Your task to perform on an android device: I am all done with the recording, and it's time to share the recording file with Maria for the suggestion. Share the recording file with Maria.Rossi1993@gmail.com.
Image 0: 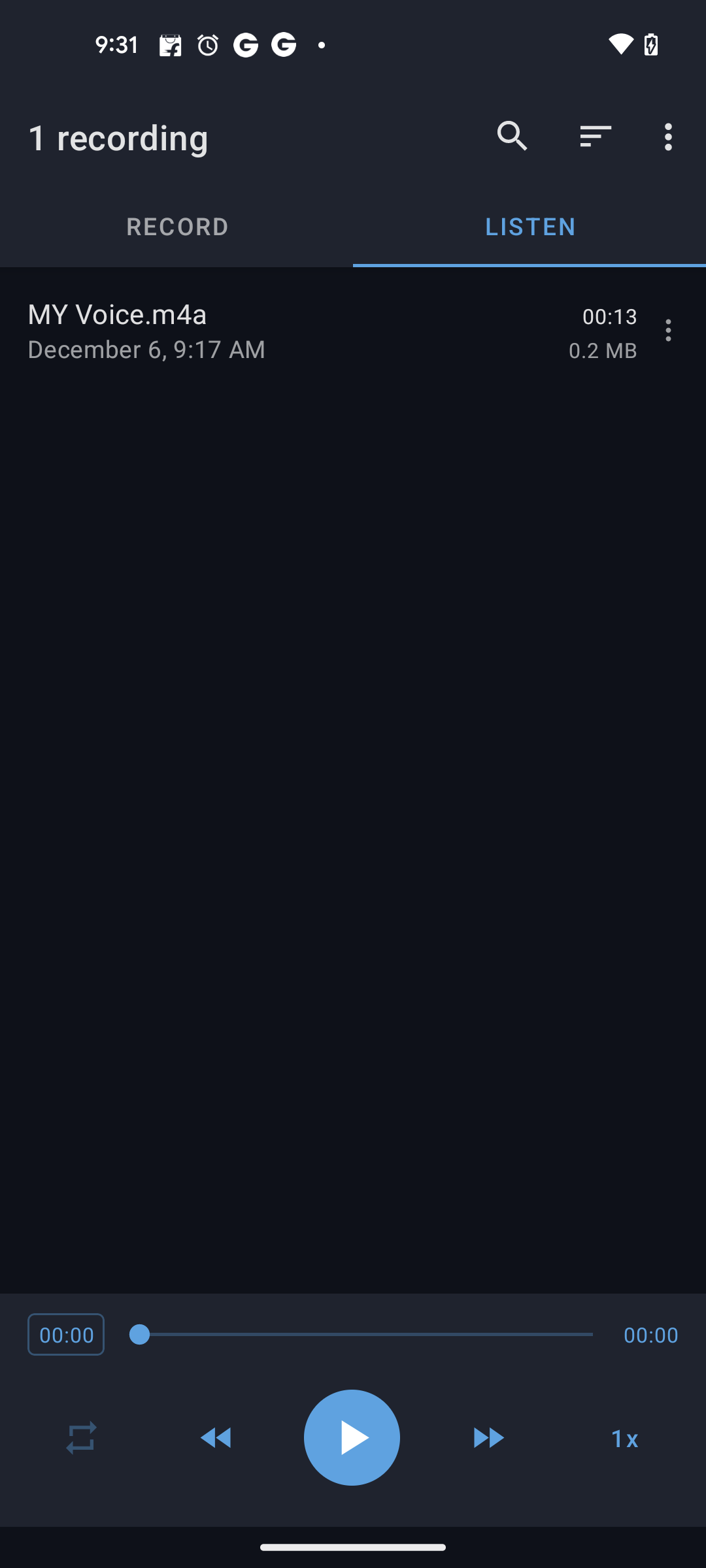
Click on the three dots more button next to My Voice file
Step 0: click (671, 330)
Image 1: 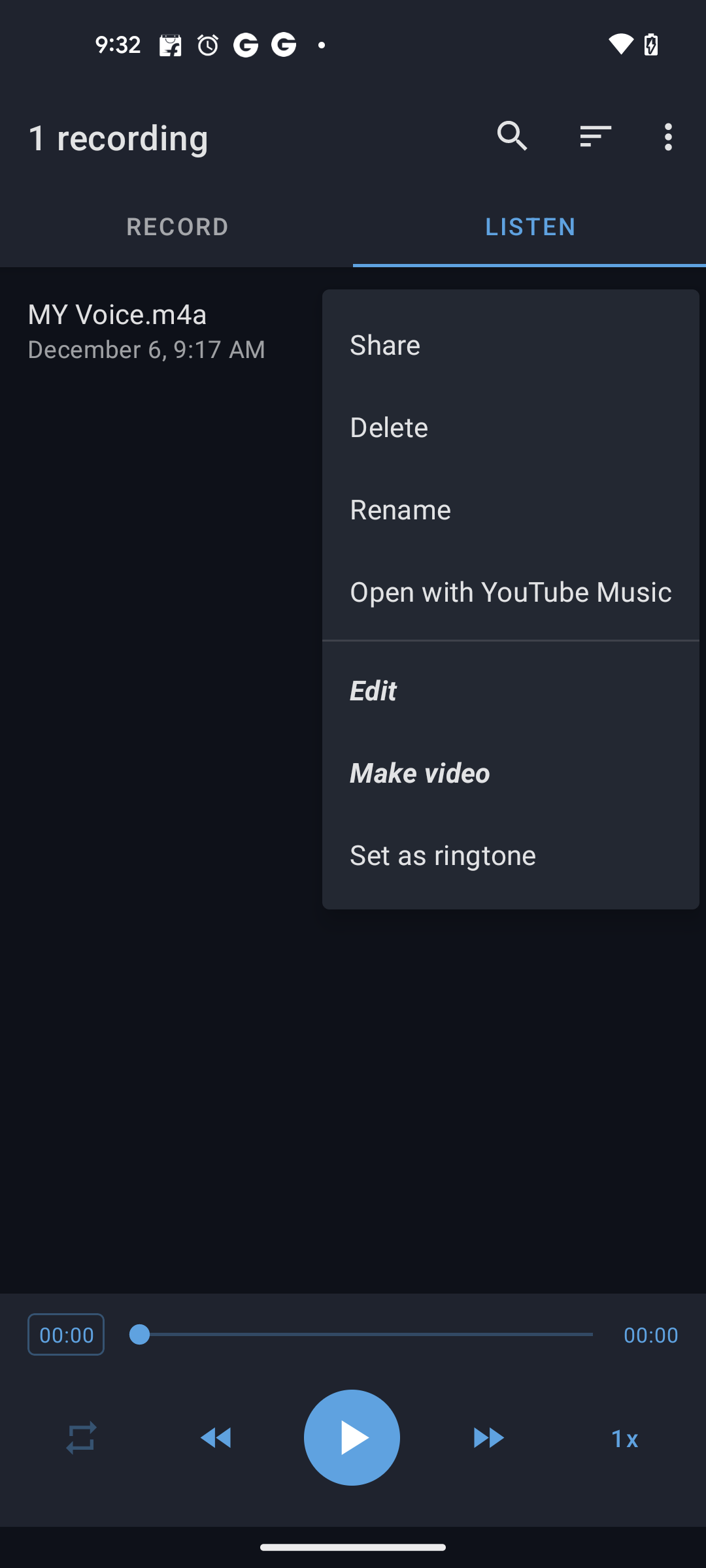
Click on the Share button 
Step 1: click (511, 344)
Image 2: 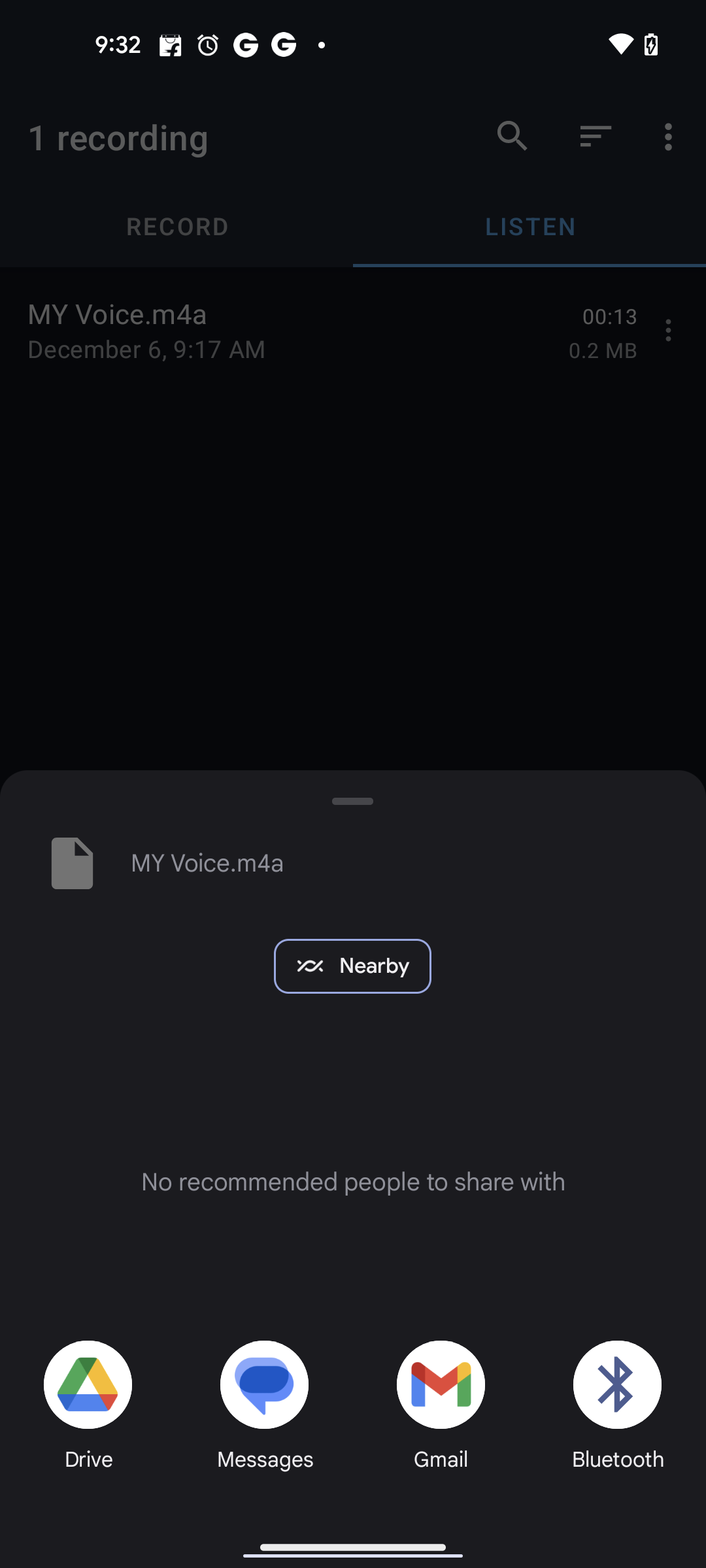
Select Gmail for Sharing the file
Step 2: click (441, 1387)
Image 3: 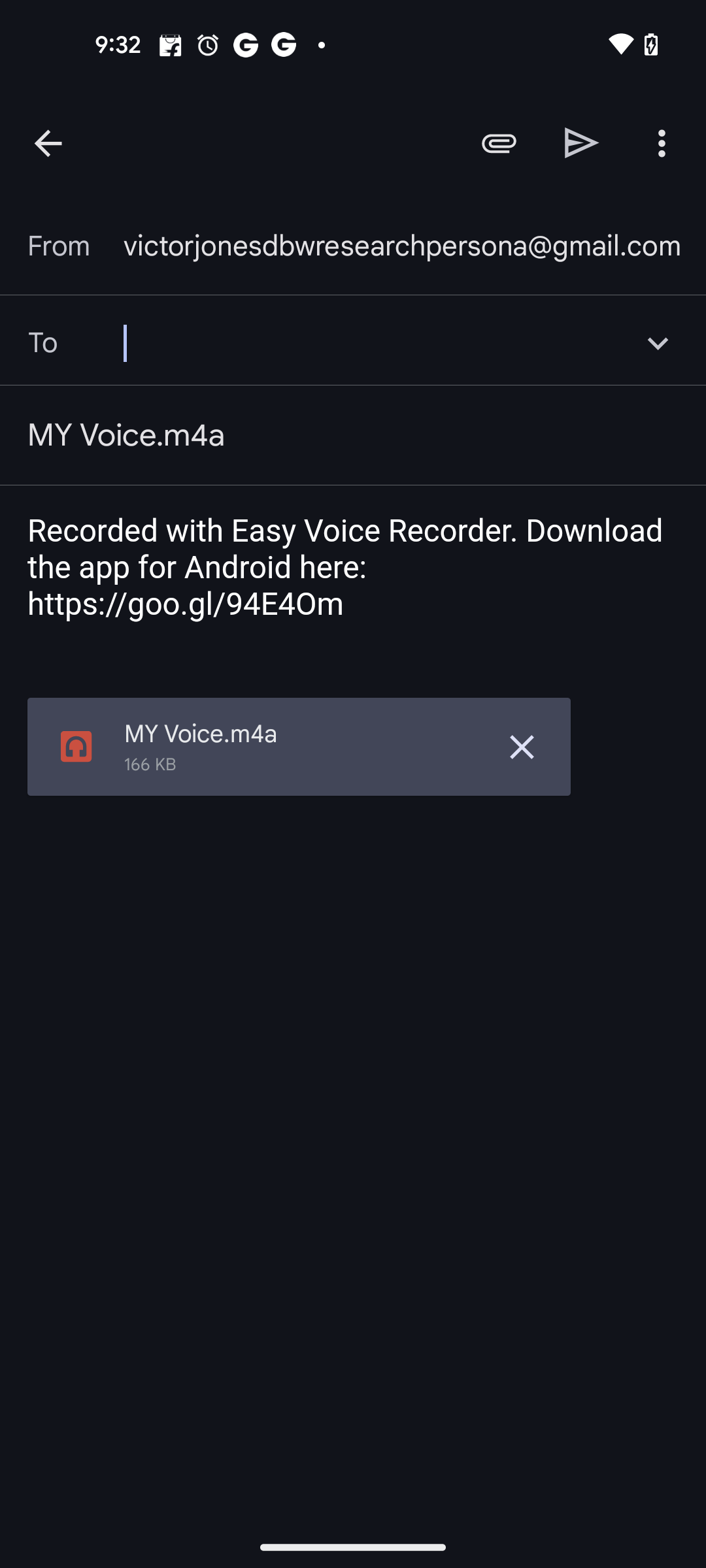
Type Maria.Rossi1993@gmail.com in the recipient mail id column
Step 3: type "Maria.Rossi1993@gmail.com"
Image 4: 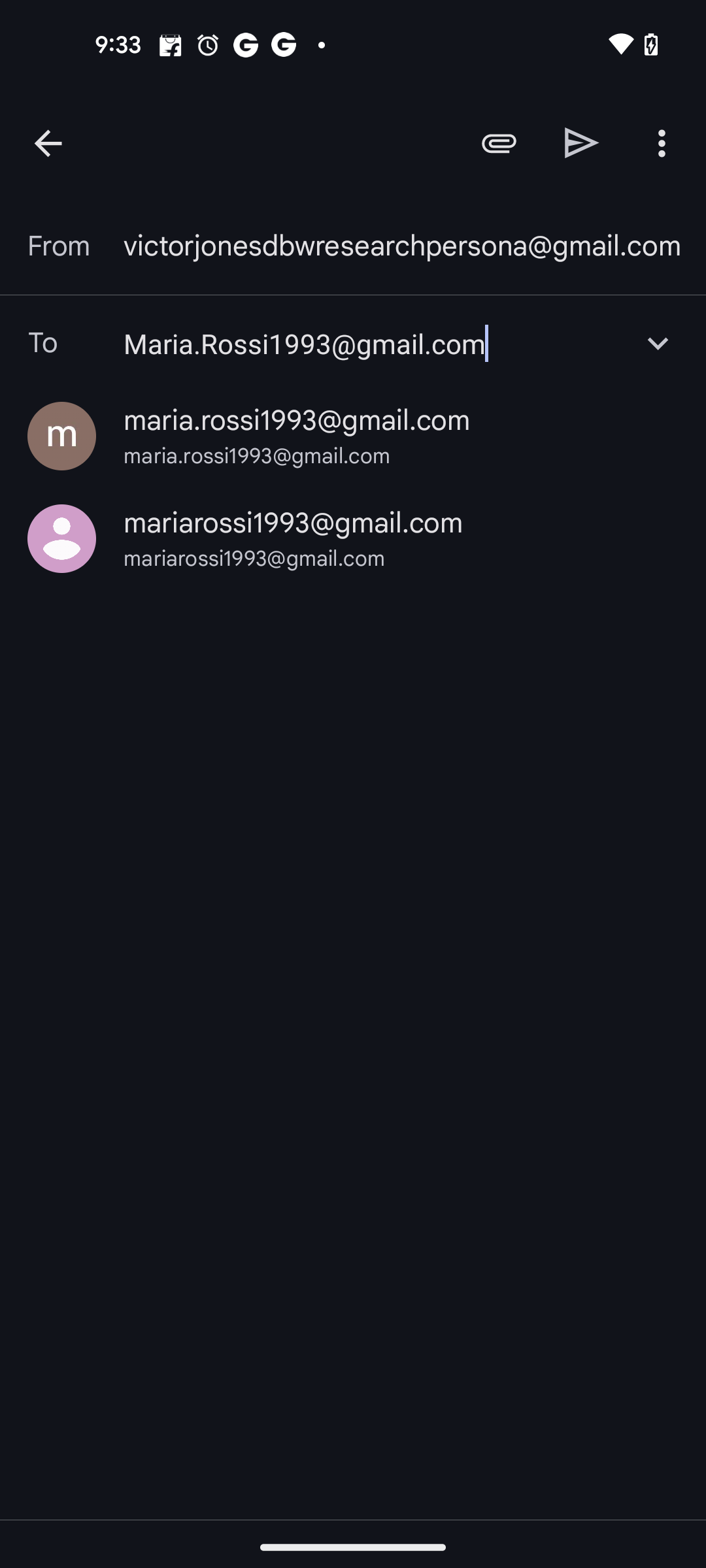
Select the first recipient mail id
Step 4: click (297, 420)
Image 5: 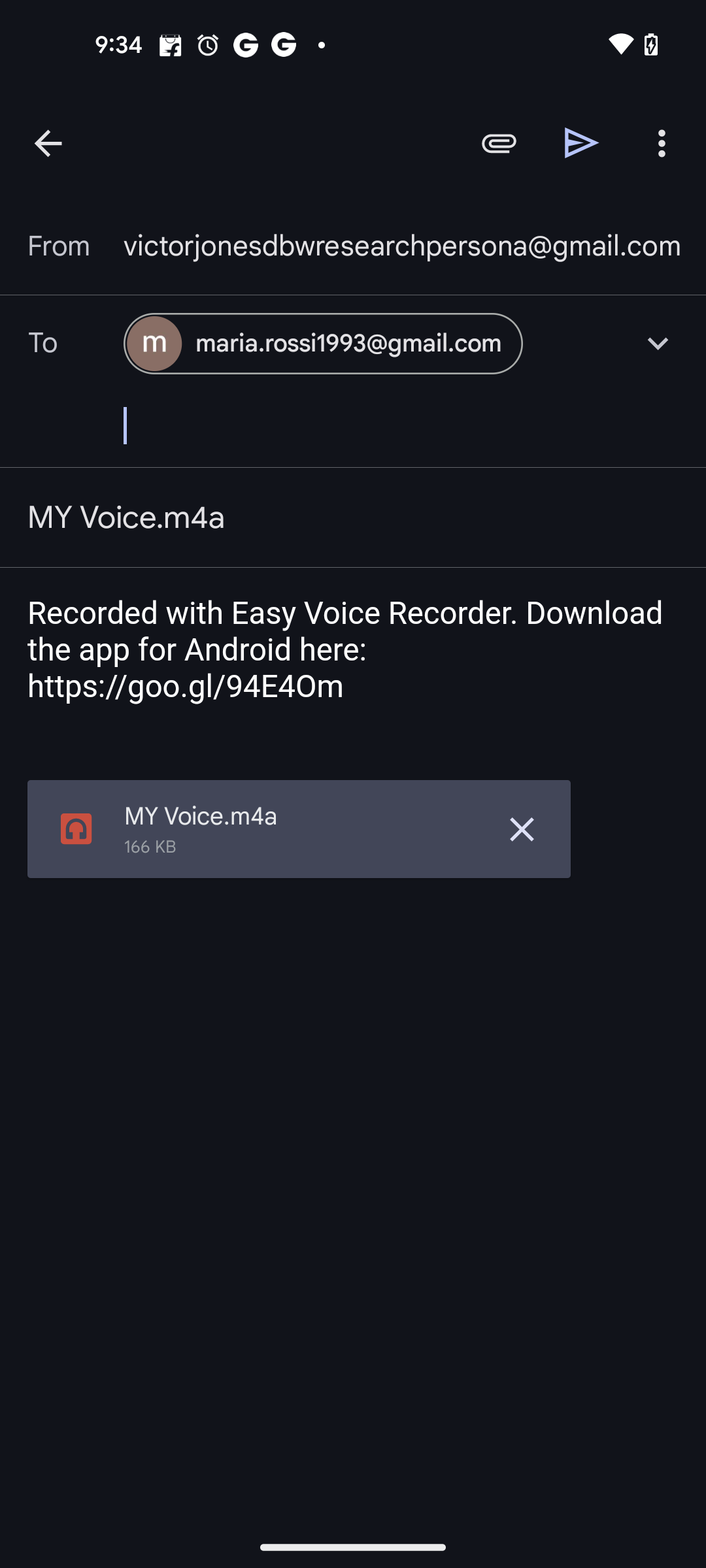
Click on the Send button 
Step 5: click (582, 142)